Your task to perform on an android device: I want to be sure about the quality of this product. Read the reviews of stanley rubber mallet in the Moglix app.
Image 0: 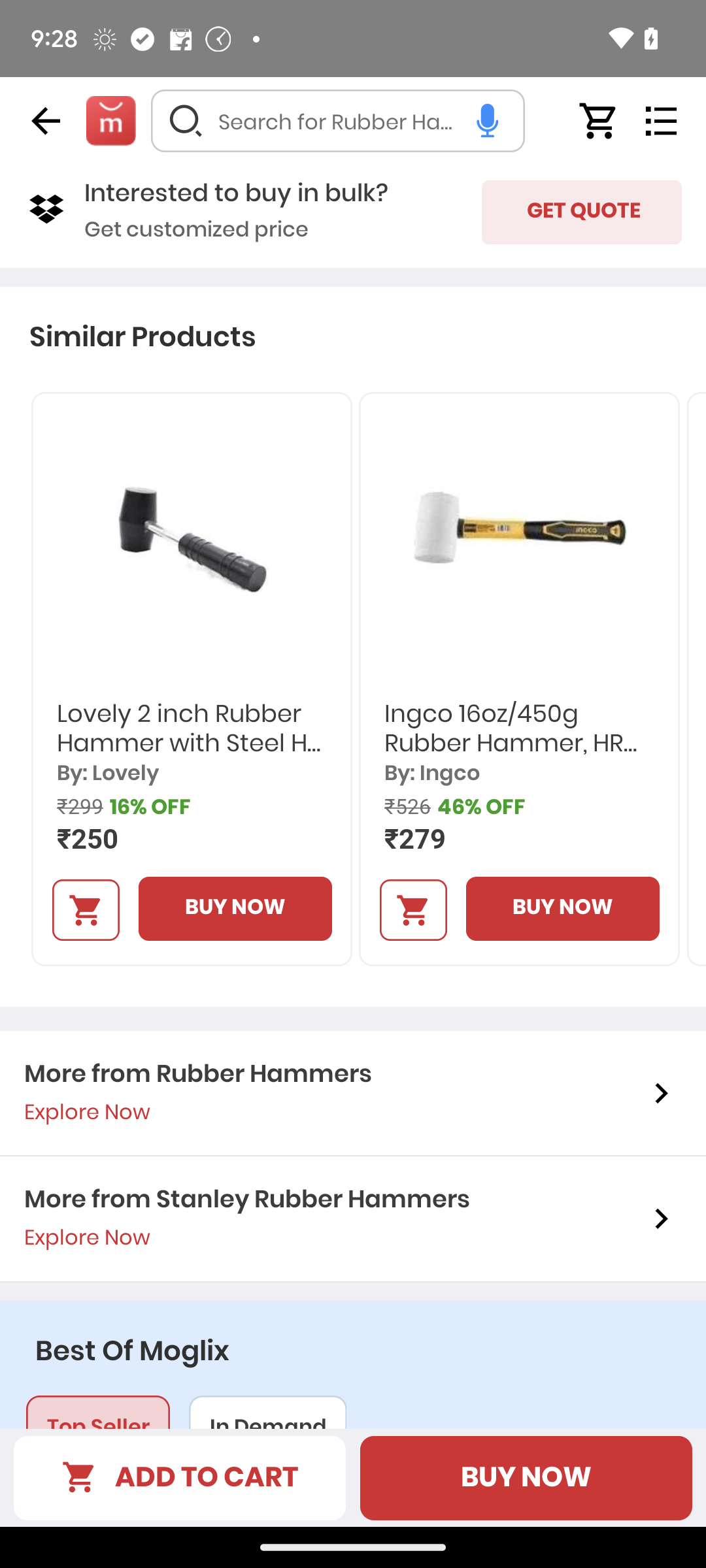
Swipe up to read the reviews.
Step 0: scroll up